Your task to perform on an android device: I would like to see the Book Report.pptx file for study in the Google Drive app.
Image 0: 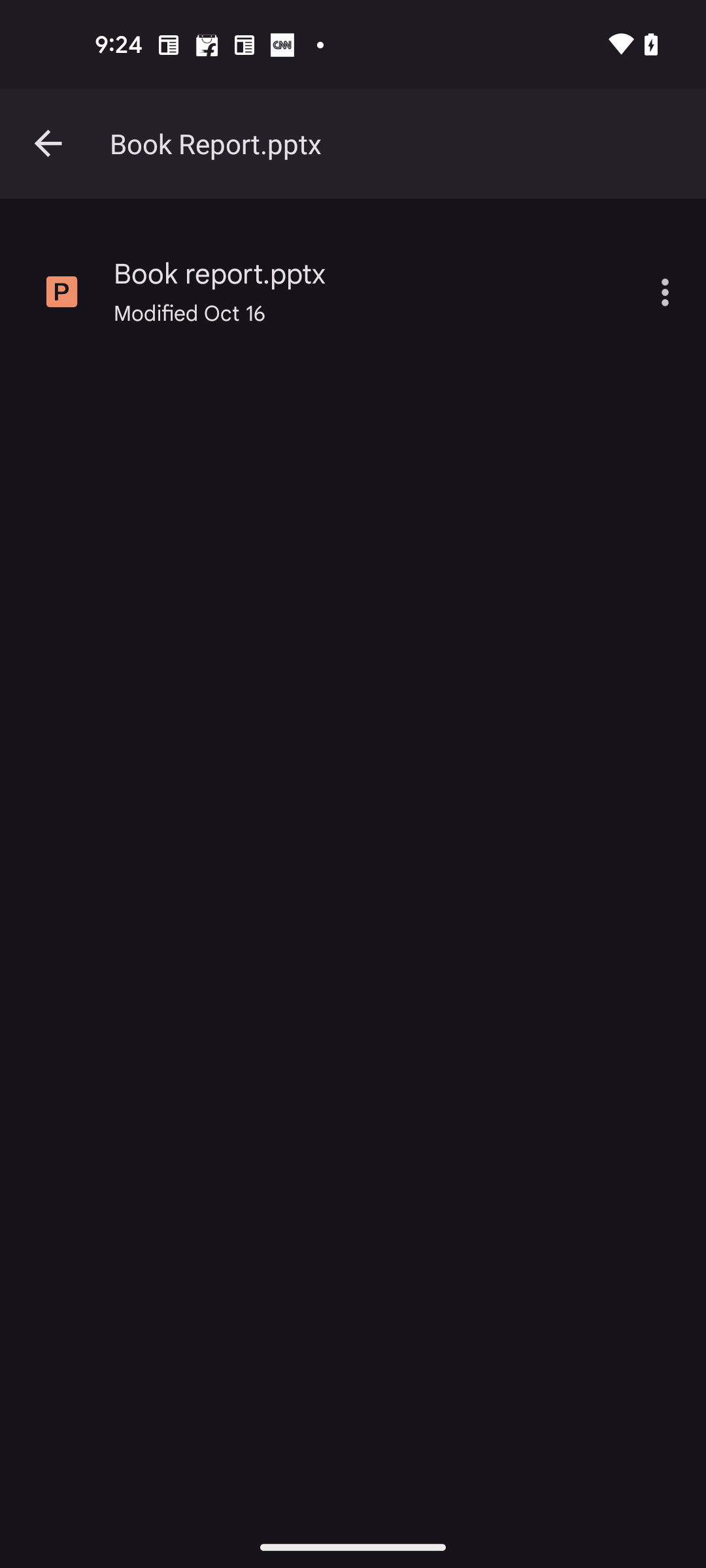
Open the Book report.pptx file
Step 0: click (368, 274)
Image 1: 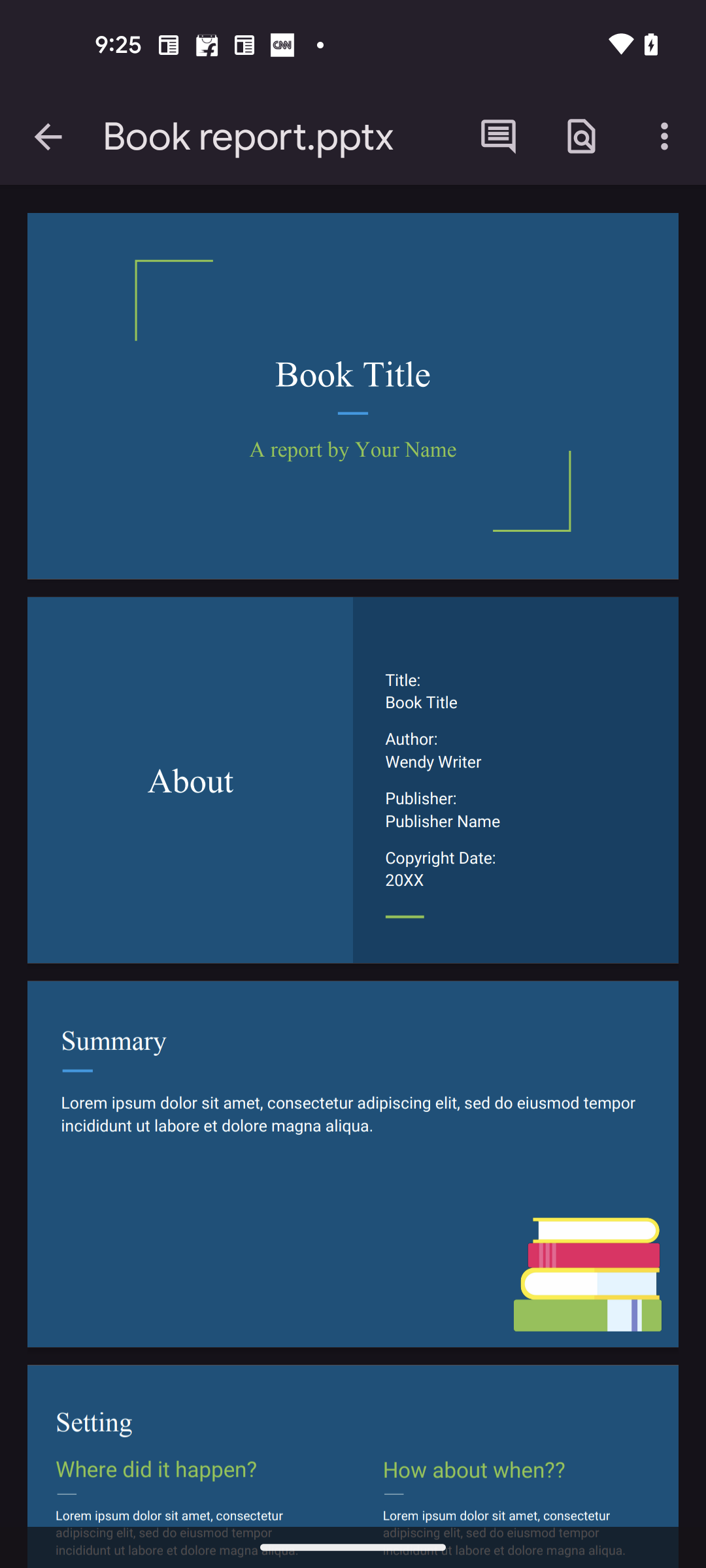
Swipe up to view the file
Step 1: scroll down